Your task to perform on an android device: =Shop for NIKE Air force 1 shoes in the ebay app
Image 0: 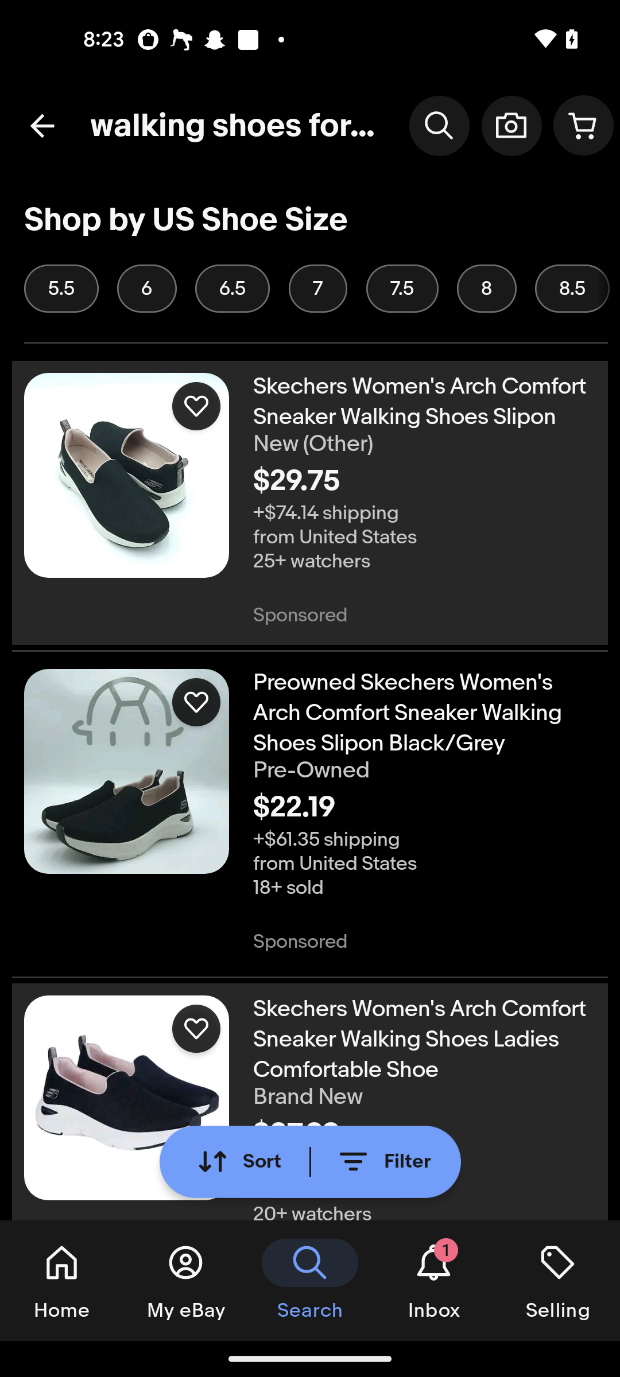
Click on the Filter icon 
Step 0: click (329, 1165)
Image 1: 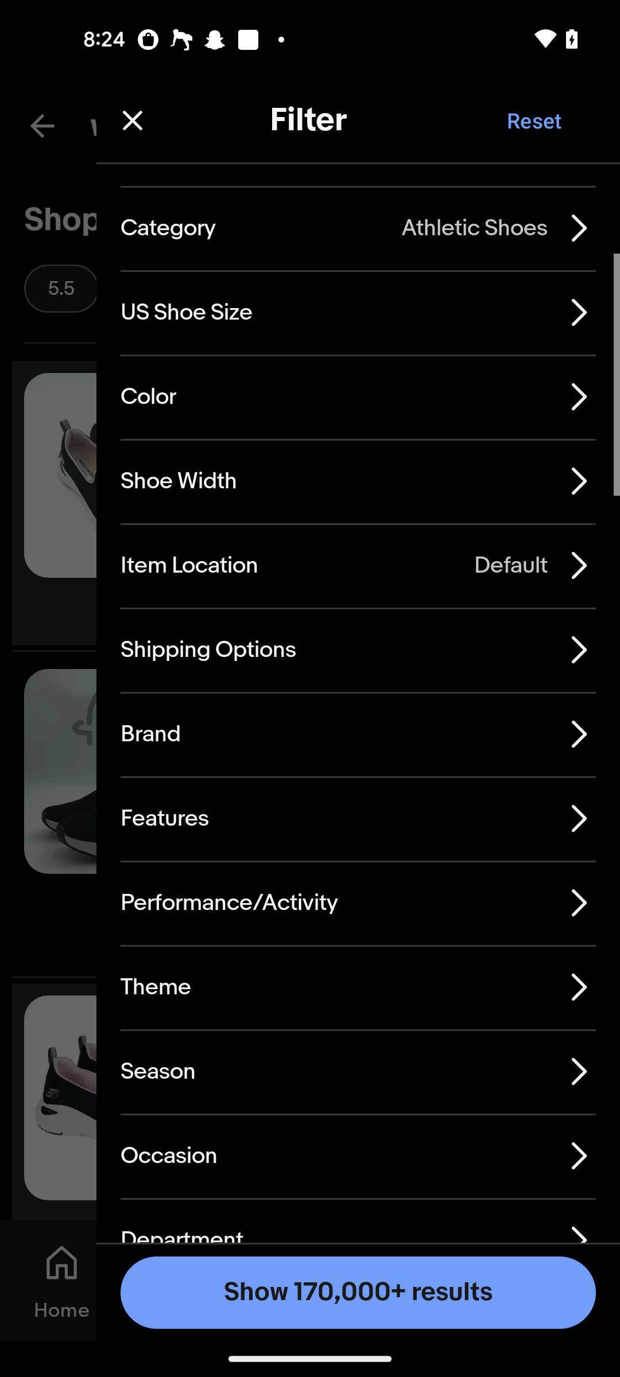
Swipe up to see the model option 
Step 1: scroll down
Image 3: 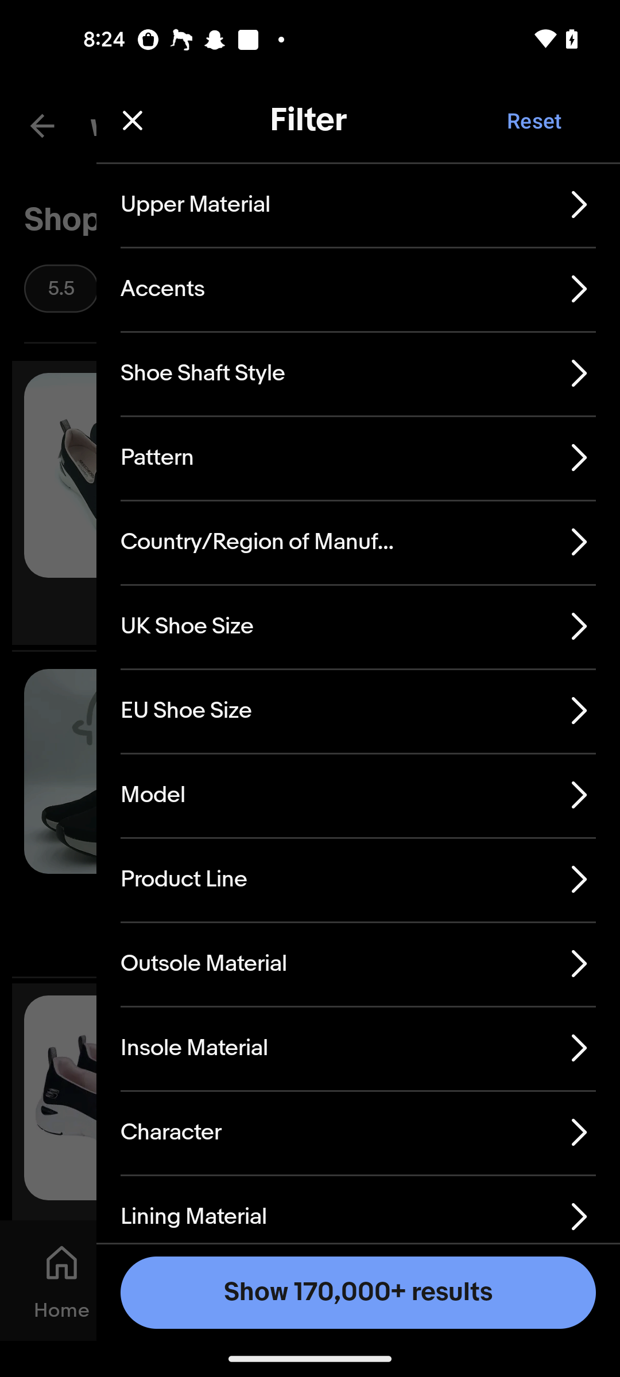
Click on the model option
Step 3: click (424, 808)
Image 4: 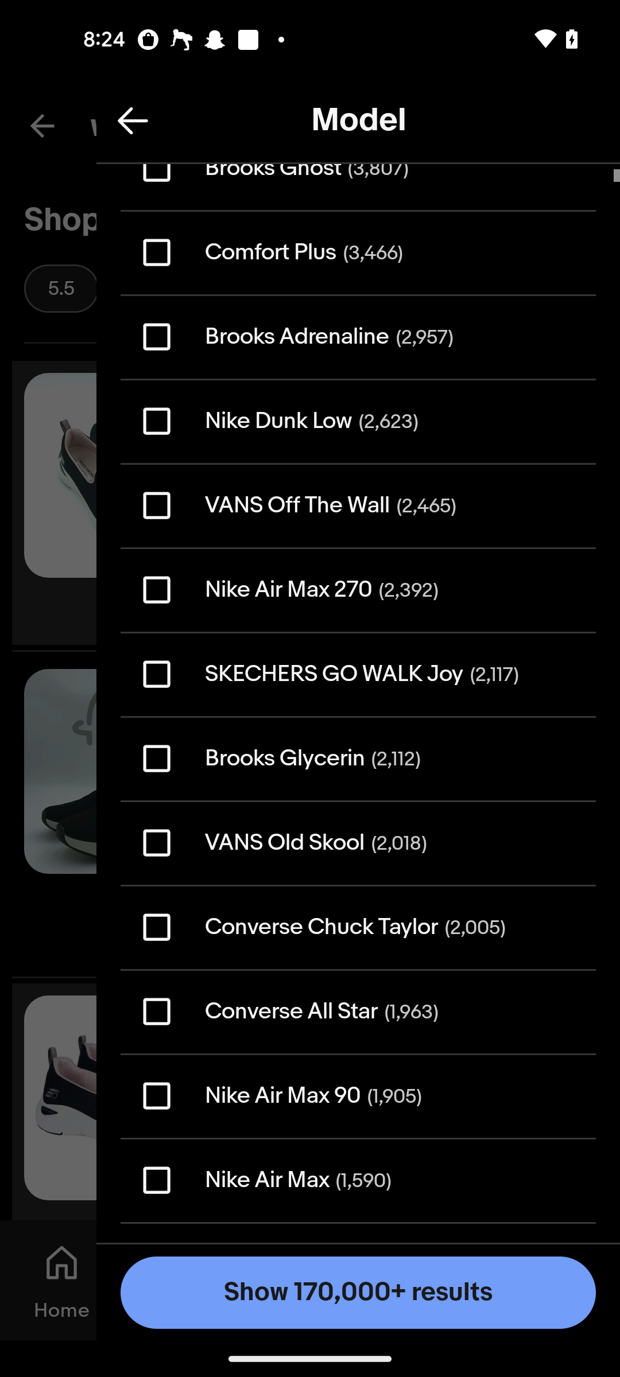
Click on the model option
Step 4: wait
Image 5: 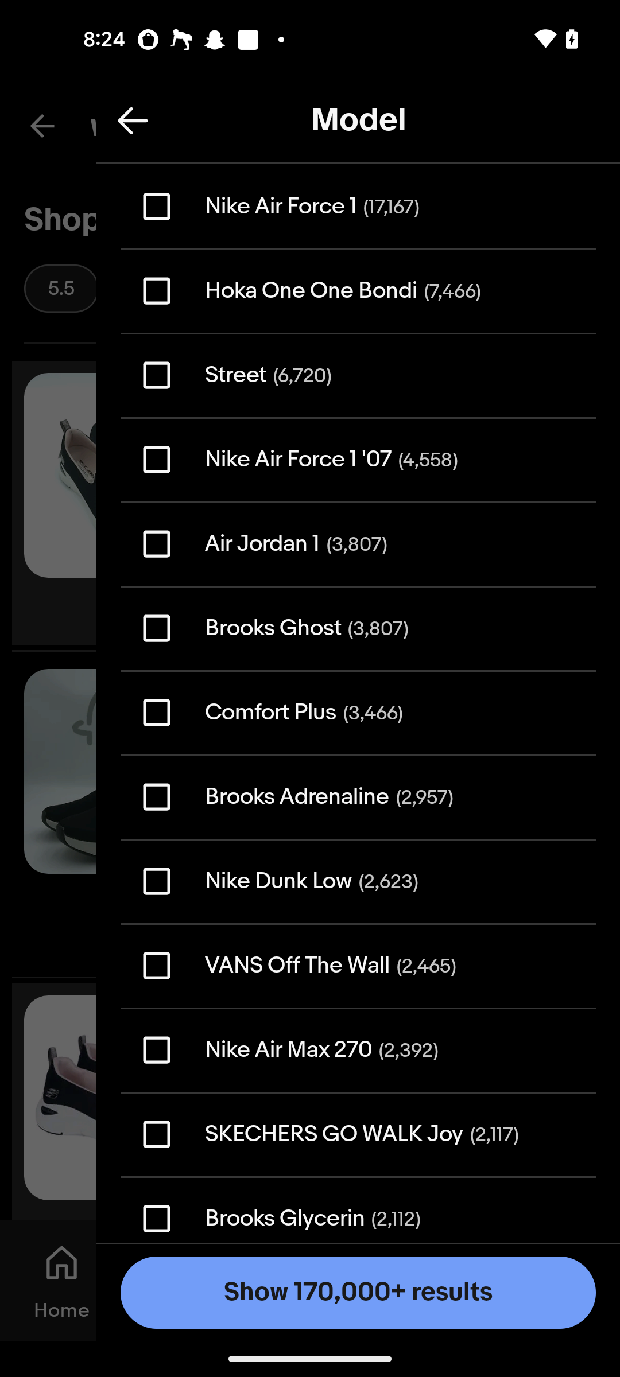
Click on the NIKE Air force 1 option 
Step 5: click (304, 220)
Image 6: 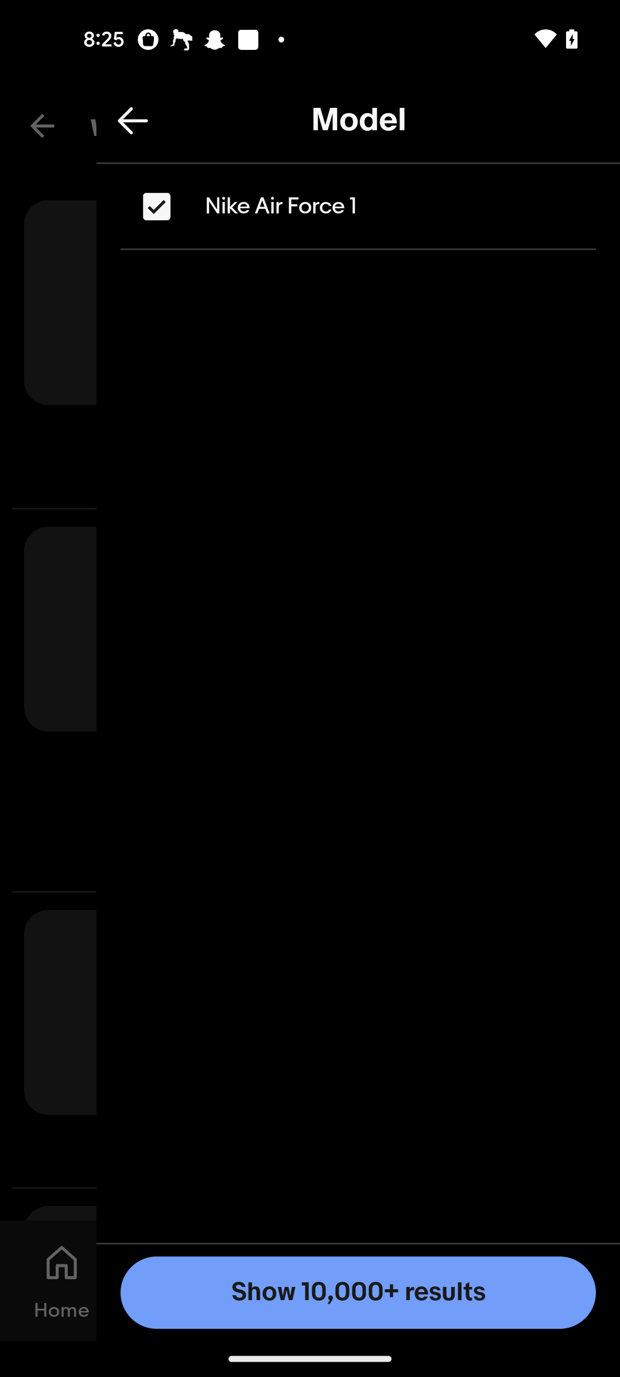
Click on the show button 
Step 6: click (310, 1281)